Your task to perform on an android device: On the Kitchen Stories app, rate the recipe for lemon cake with blueberries with four stars.
Image 0: 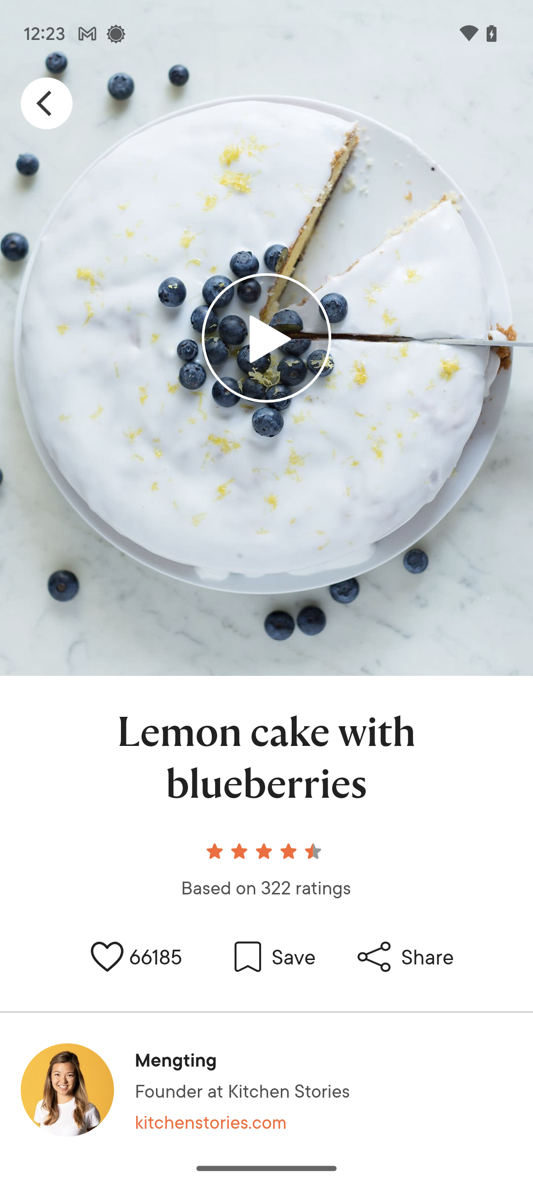
Click on the stars below the name of the recipe.
Step 0: click (266, 872)
Image 2: 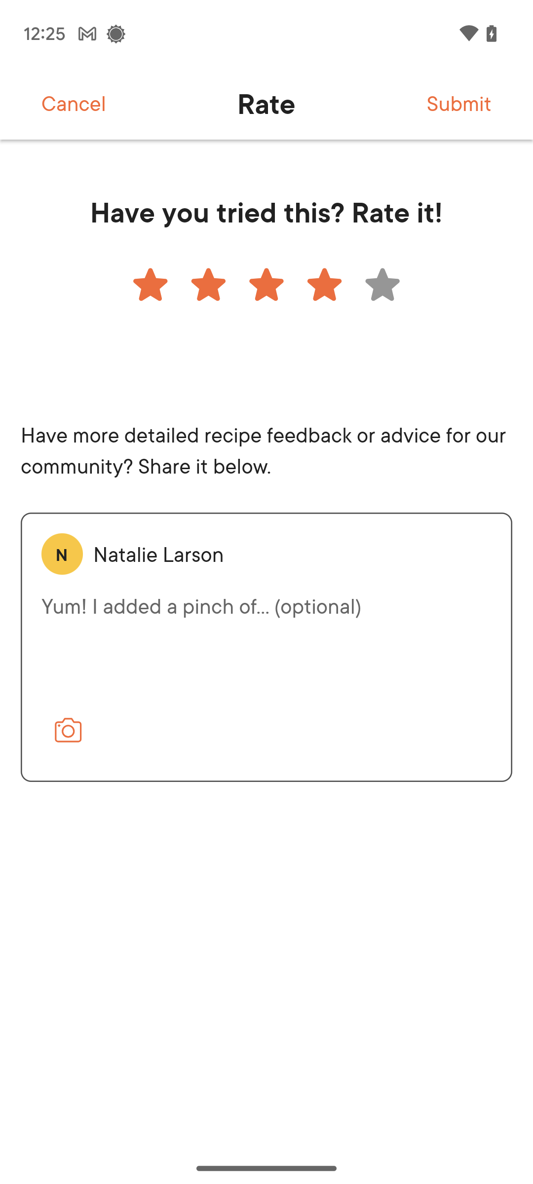
At the top right of the screen, click on Submit.
Step 2: click (459, 103)